Your task to perform on an android device: Go to the Wynk Music app & share your playlist to akashgahlot@google.com through gmail app
Image 0: 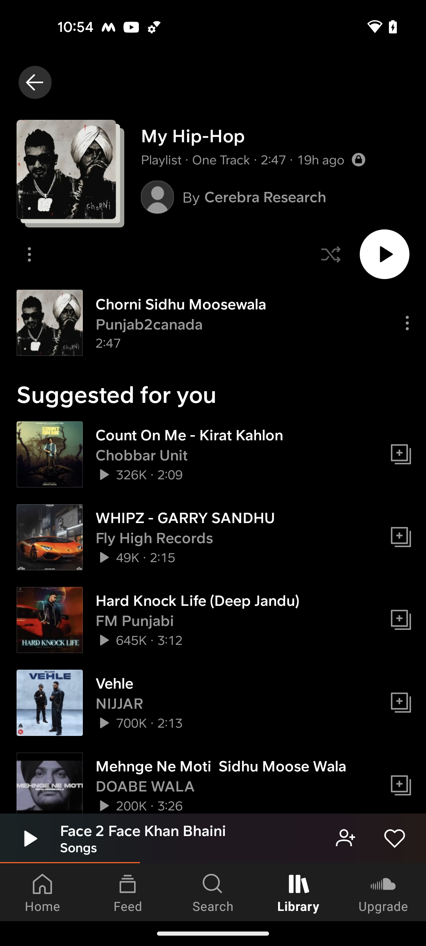
open the Wynk Music app
Step 0: open app "Wynk Music"
Image 1: 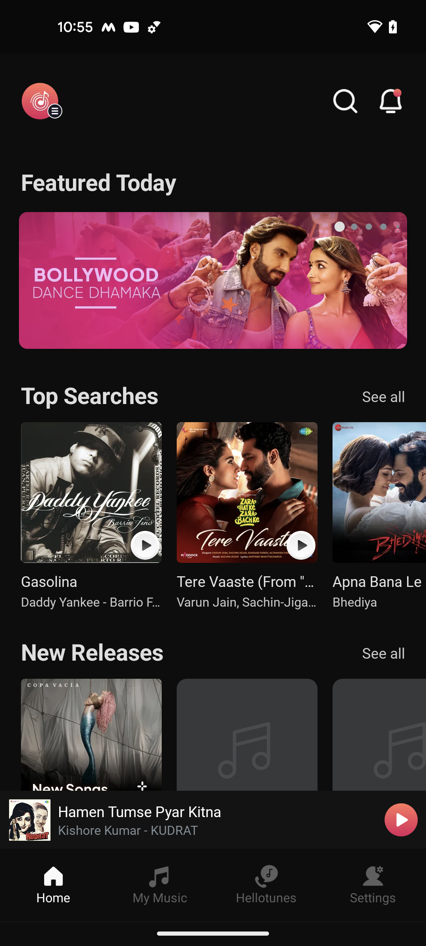
click on the My Music tab at the bottom of the screen
Step 1: click (161, 885)
Image 2: 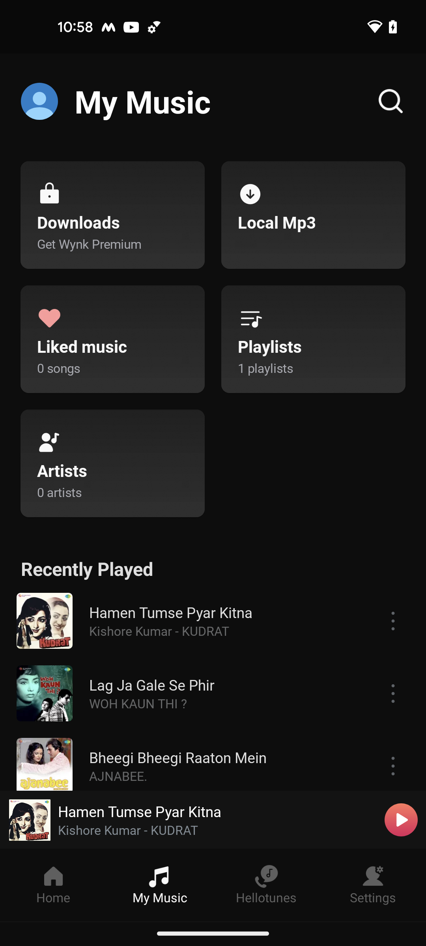
click on Playlists option
Step 2: click (348, 323)
Image 3: 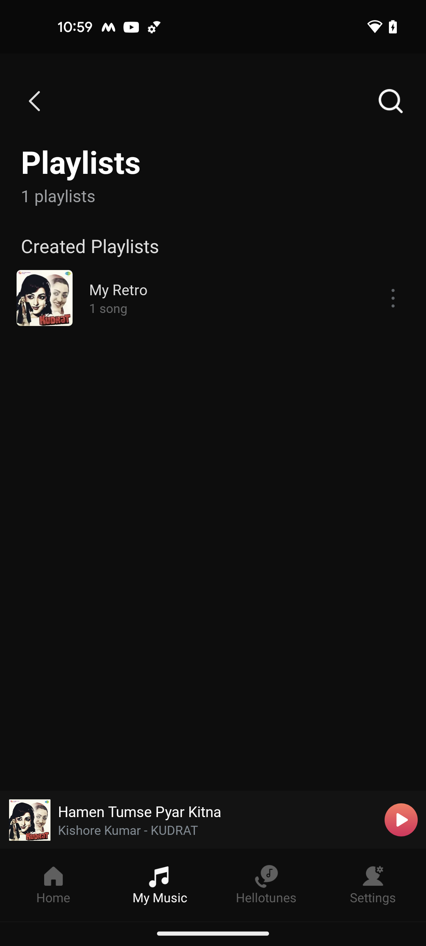
select the Playlist
Step 3: click (118, 289)
Image 4: 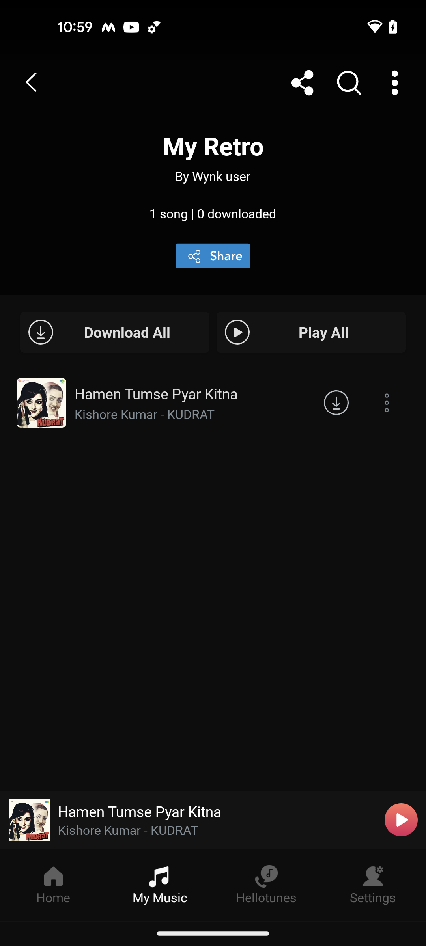
click on the share icon at the top of the screen
Step 4: click (302, 83)
Image 5: 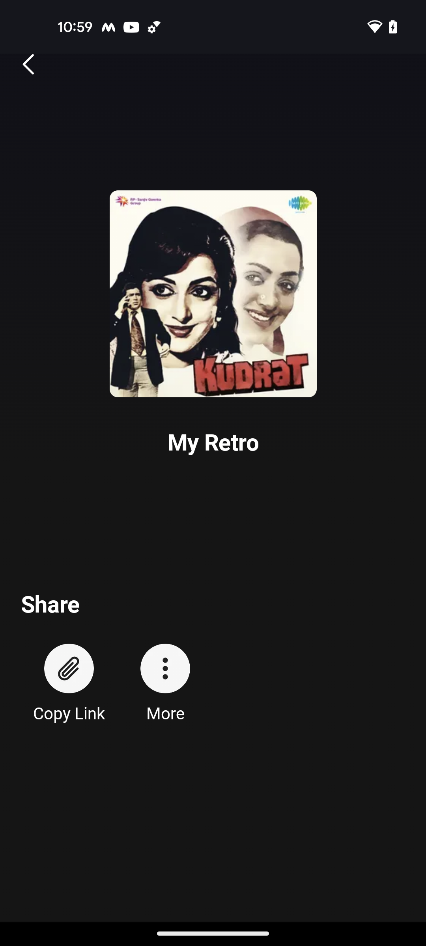
click on the More option
Step 5: click (166, 681)
Image 7: 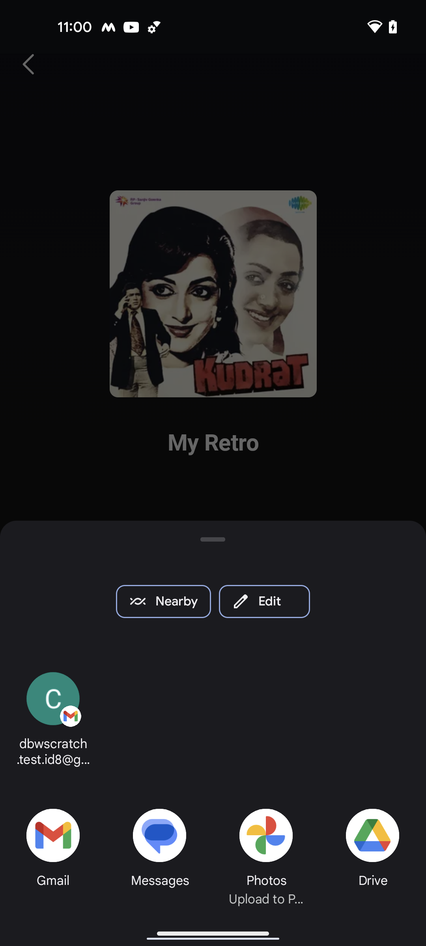
select the Gmail app at the bottom of the screen
Step 7: click (47, 841)
Image 8: 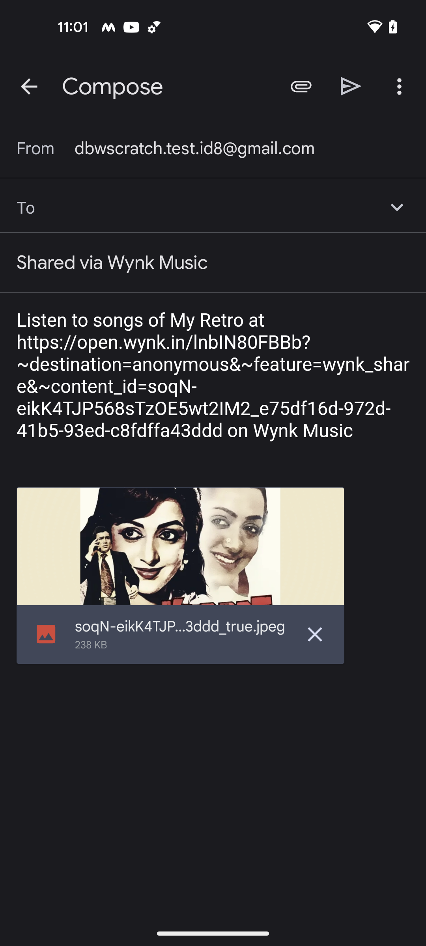
click on the email id typing section
Step 8: click (212, 207)
Image 9: 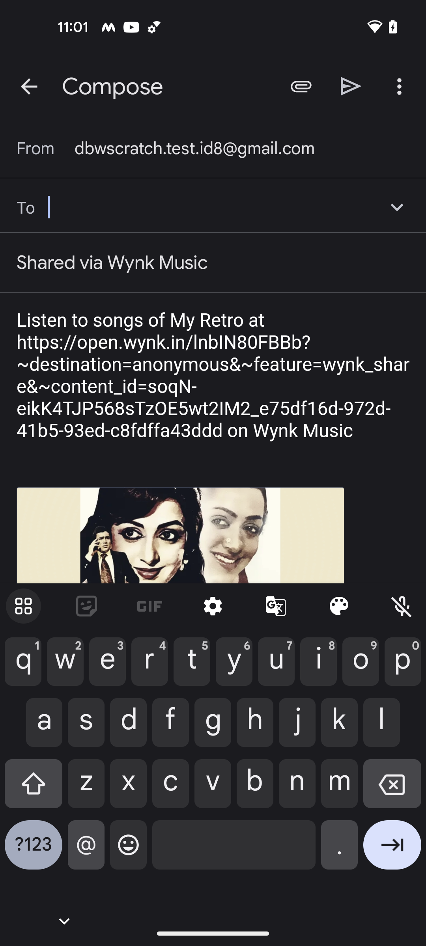
enter the email ID of receiver akashgahlot@google.com
Step 9: type "akashgahlot@google.com"
Image 10: 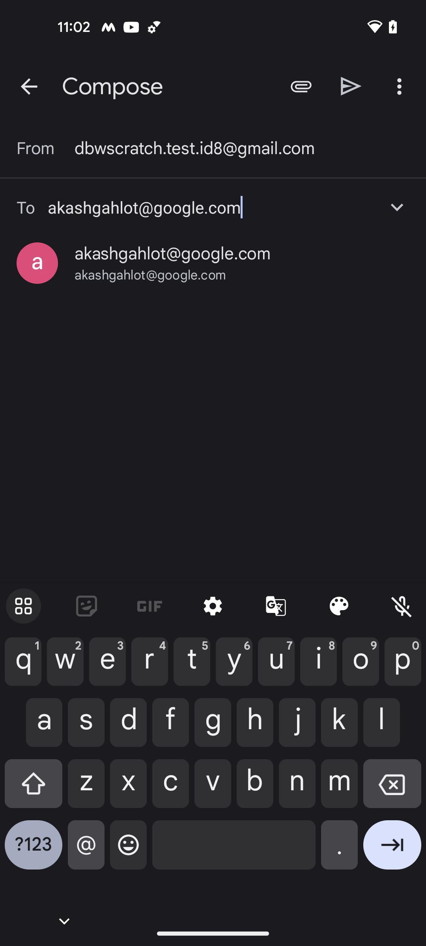
select the email ID
Step 10: click (173, 253)